Your task to perform on an android device: In the Headspace app , start a meditation while listening to letting Go of Stress 
Image 0: 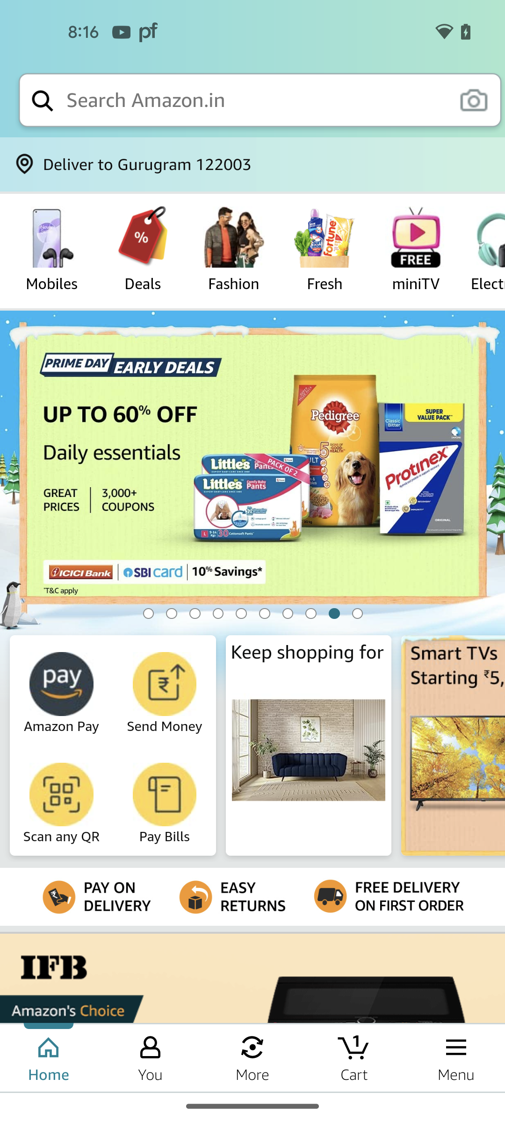
Open the Headspace app
Step 0: open app "Headspace"
Image 1: 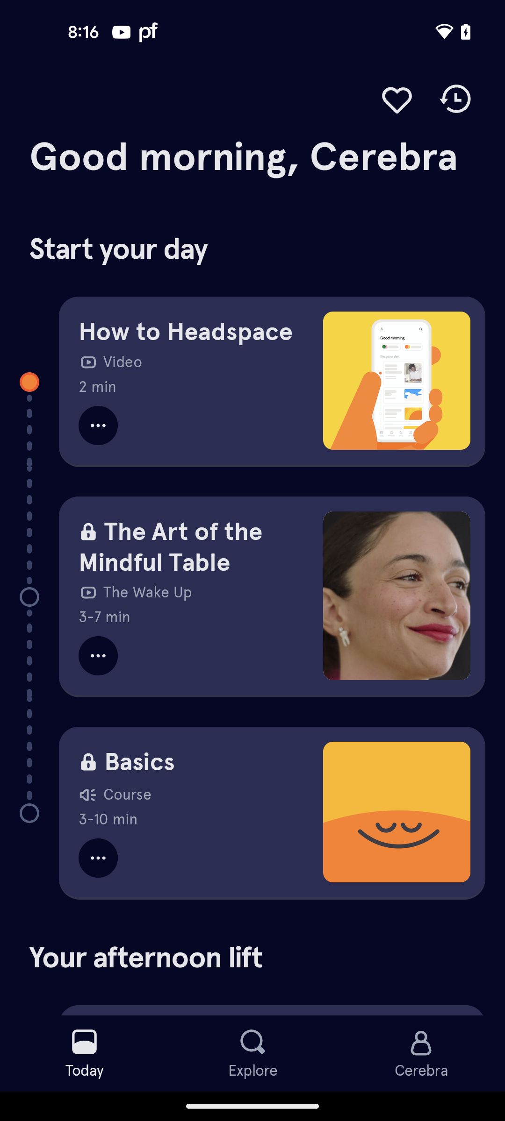
Go to the Explore section
Step 1: click (252, 1053)
Image 2: 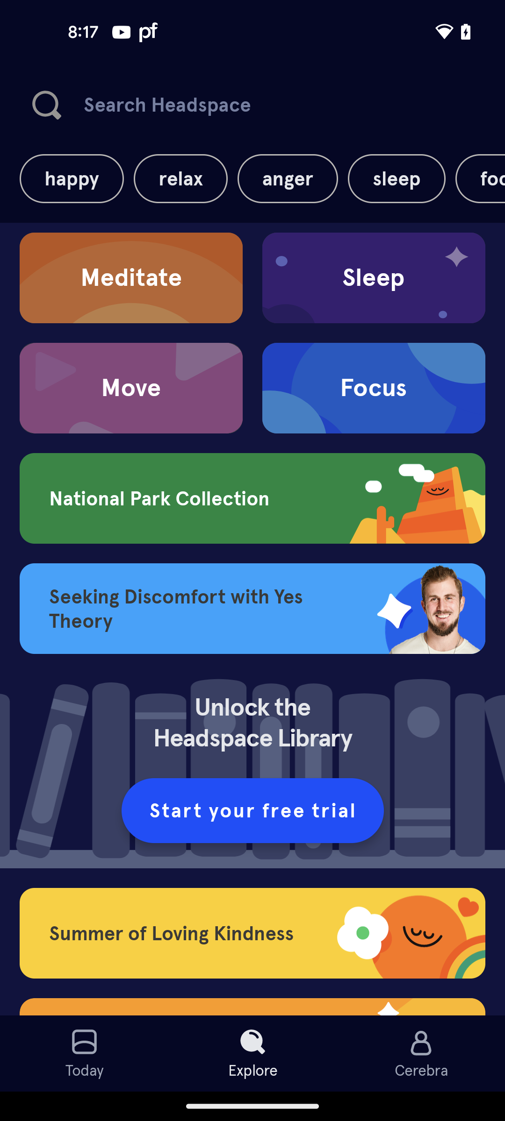
Open the meditation section
Step 2: click (131, 277)
Image 3: 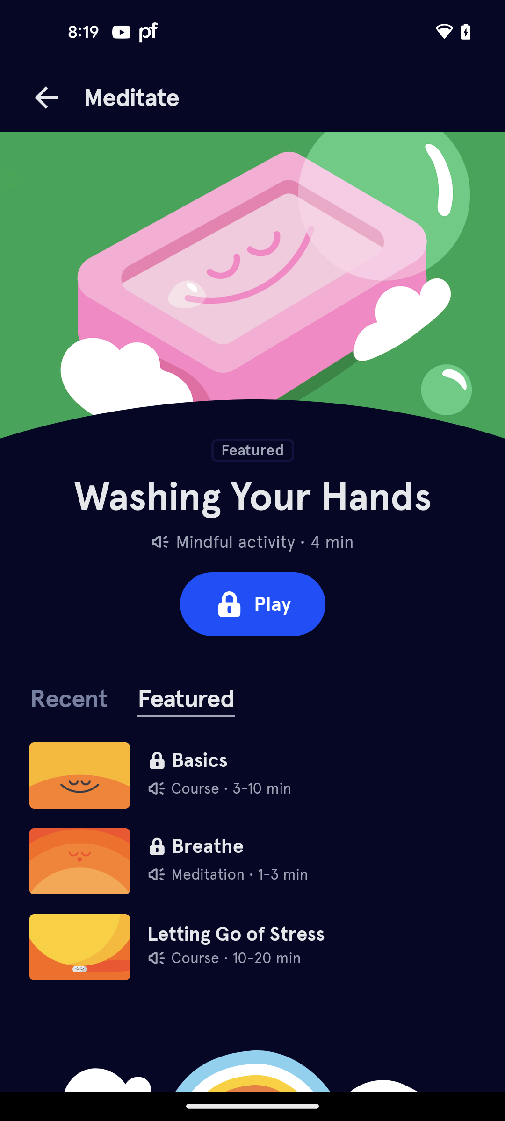
Play the Letting Go of stress meditation audio
Step 3: click (306, 934)
Image 4: 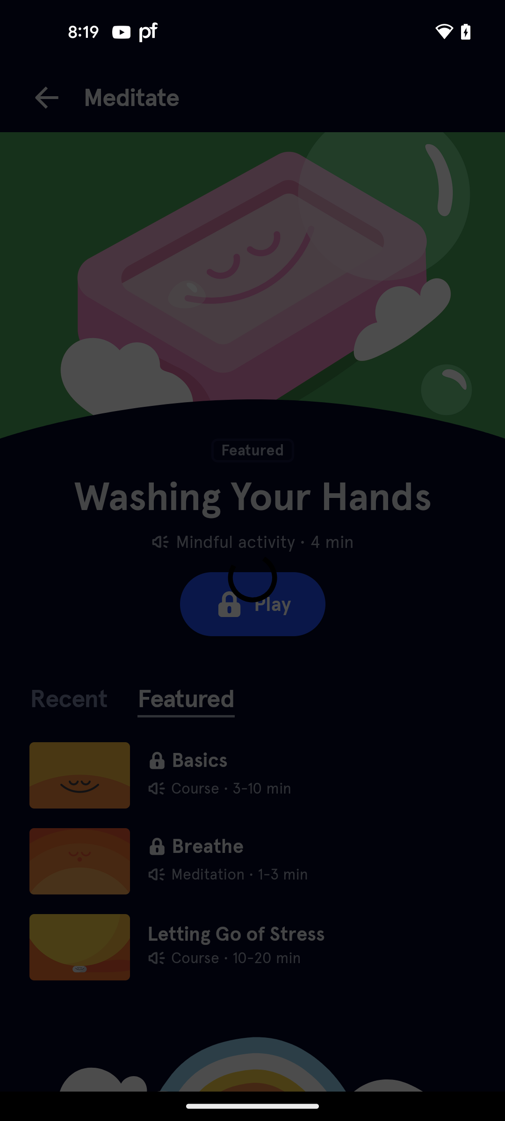
Play the Letting Go of stress meditation audio
Step 4: wait
Image 5: 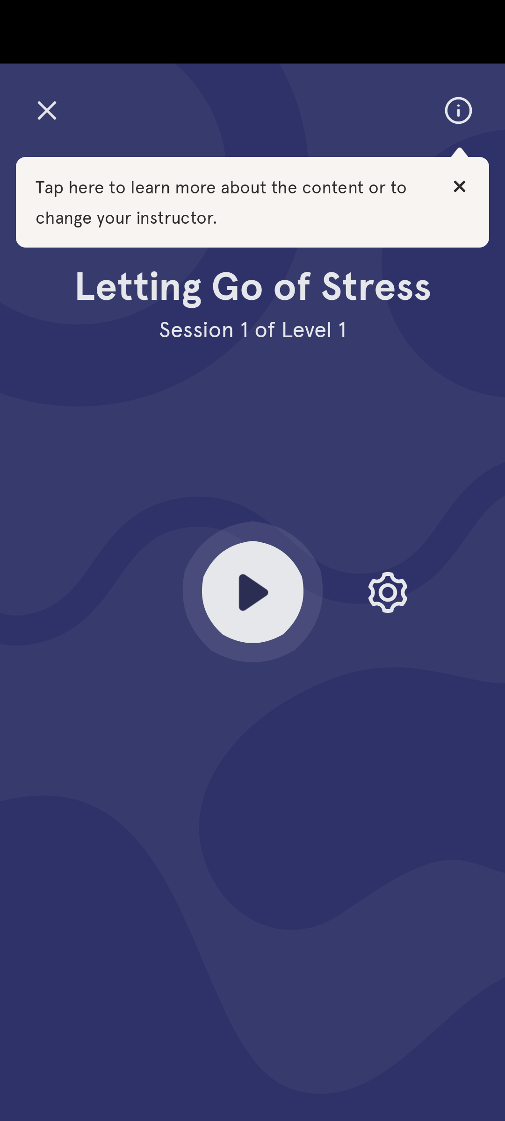
Click on the play button at the center of the screen
Step 5: click (252, 592)